Your task to perform on an android device: In the PicsArt app, I want to save the current Sketch in a Pictures folder and name it Sketch 1.
Image 0: 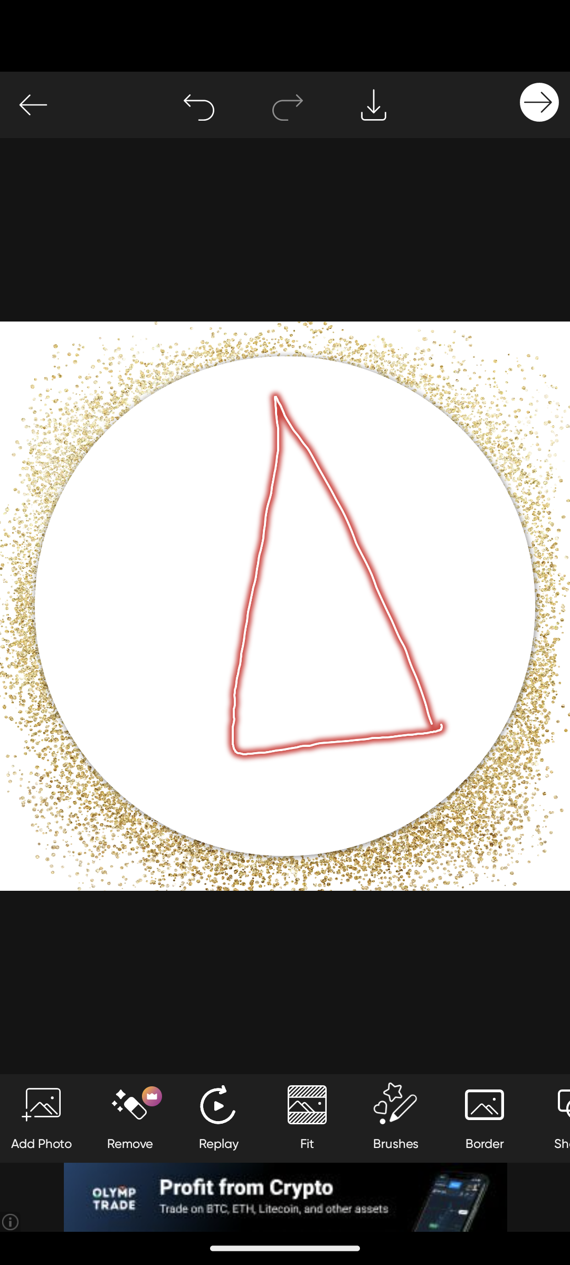
Click on the next arrow at the top right of the screen
Step 0: click (539, 105)
Image 1: 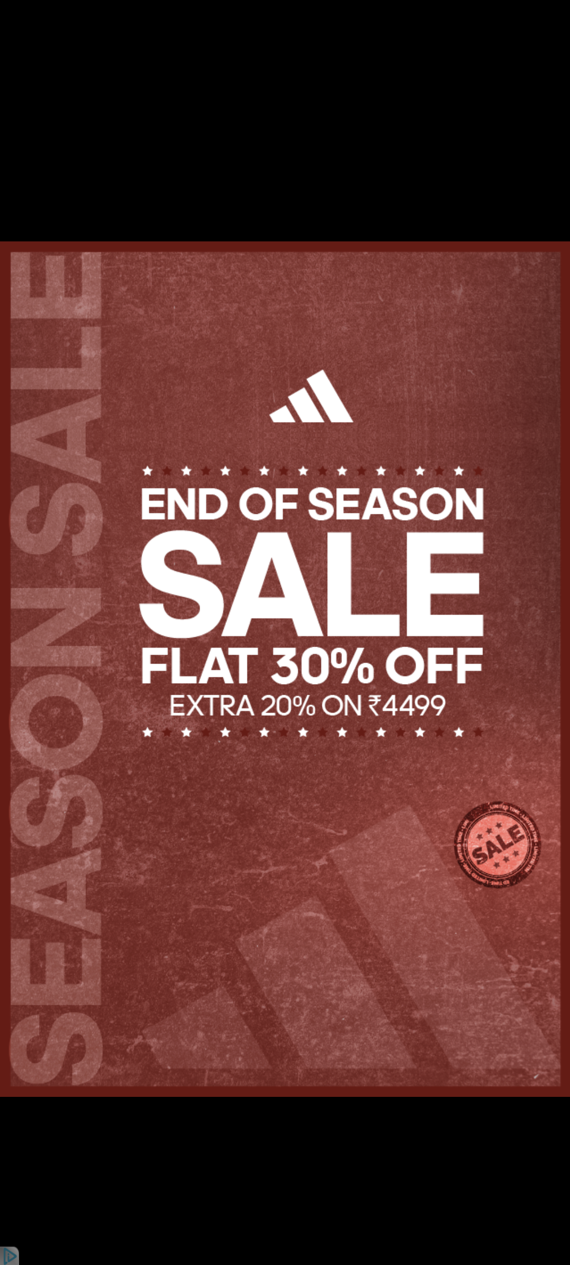
Click on the next arrow at the top right of the screen
Step 1: wait
Image 2: 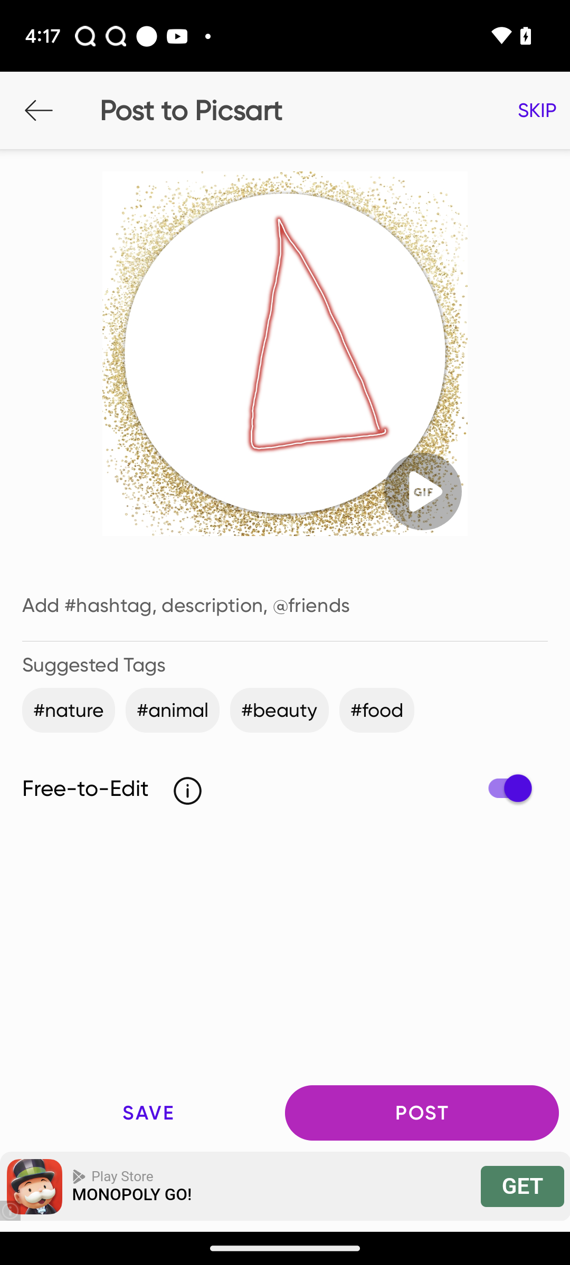
click on the save option
Step 2: click (148, 1113)
Image 4: 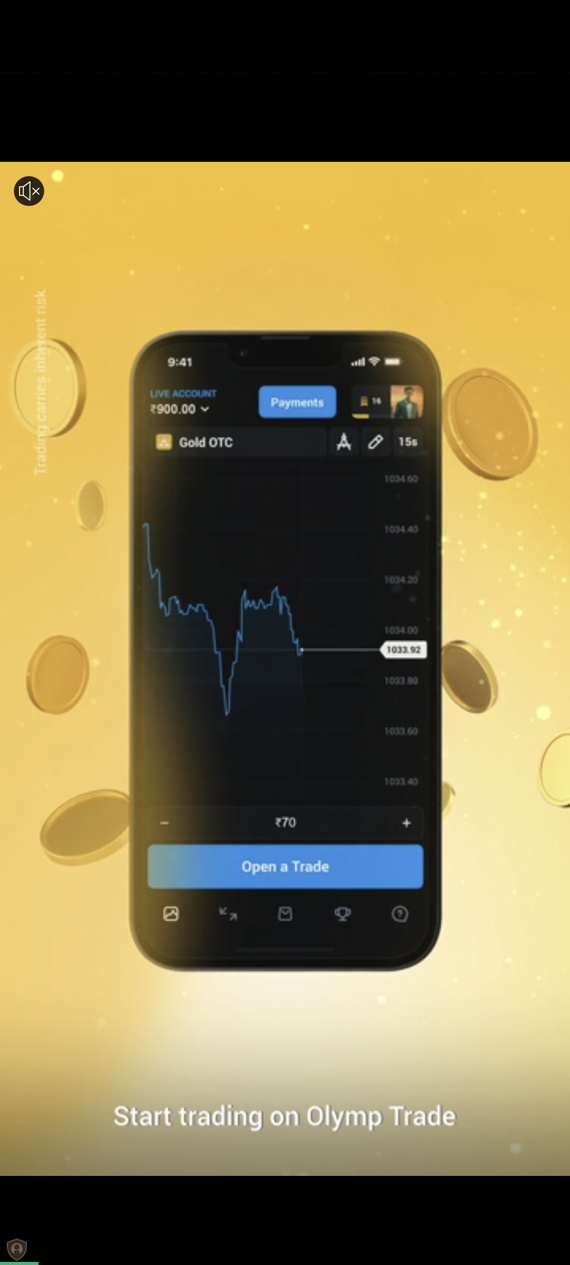
click on the save button
Step 4: wait